Your task to perform on an android device: Go to withings app and share all data on messages
Image 1: 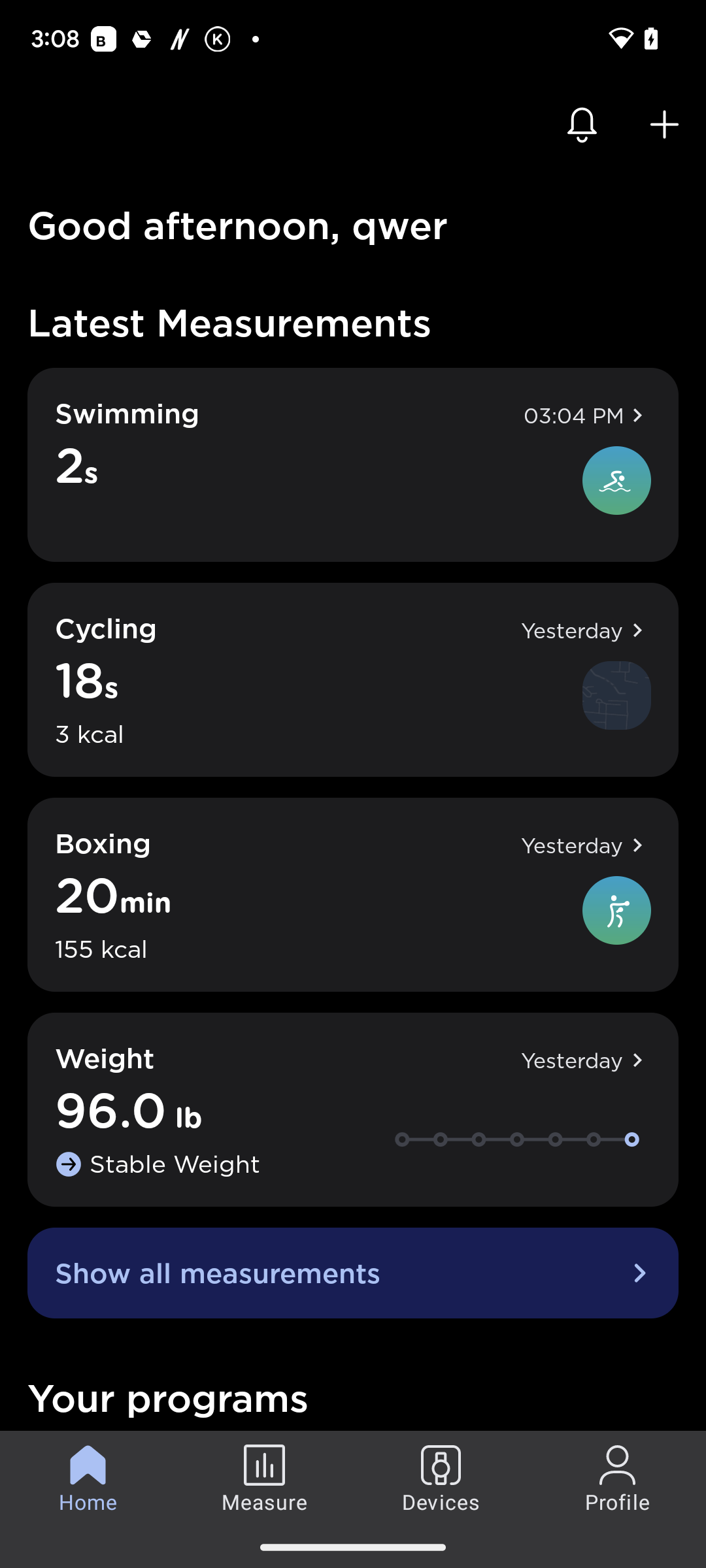
Click on cycling below swimming in the middle of the screen
Step 1: click (277, 628)
Image 2: 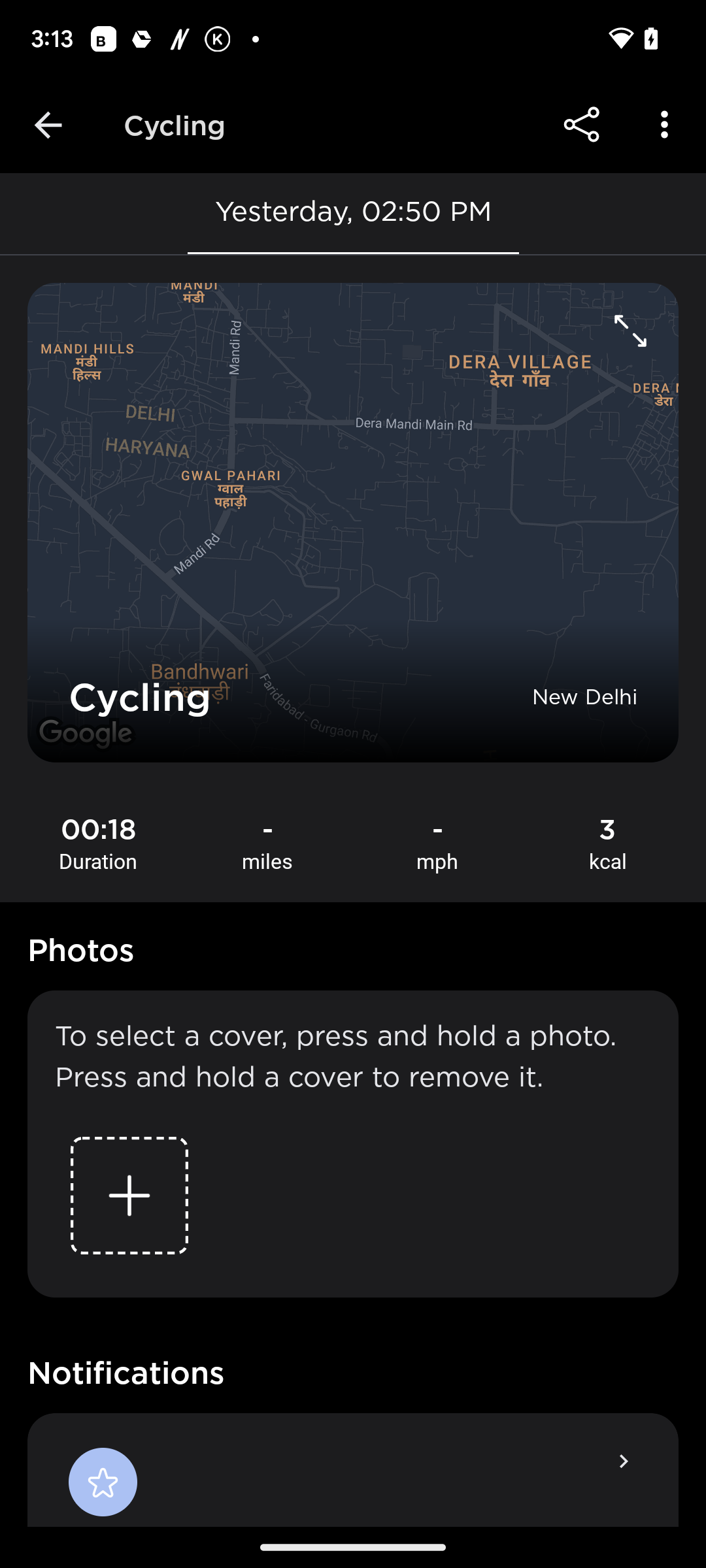
Click on the share icon at the top right side of the screen
Step 2: click (581, 125)
Image 3: 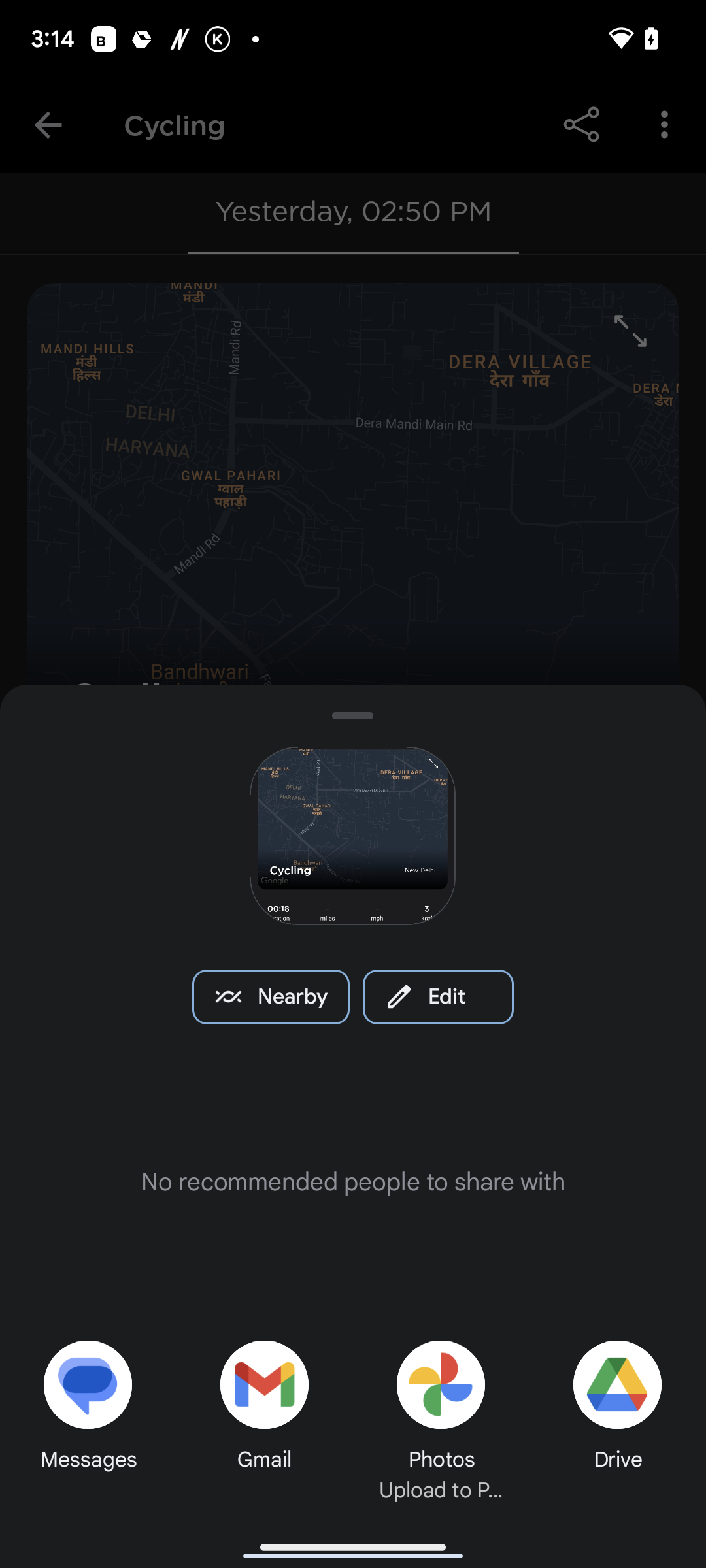
Click on the first option at the bottom of the screen
Step 3: click (83, 1400)